Your task to perform on an android device: Open the All-Fit app, Add personal details and create your profile in the app
Image 0: 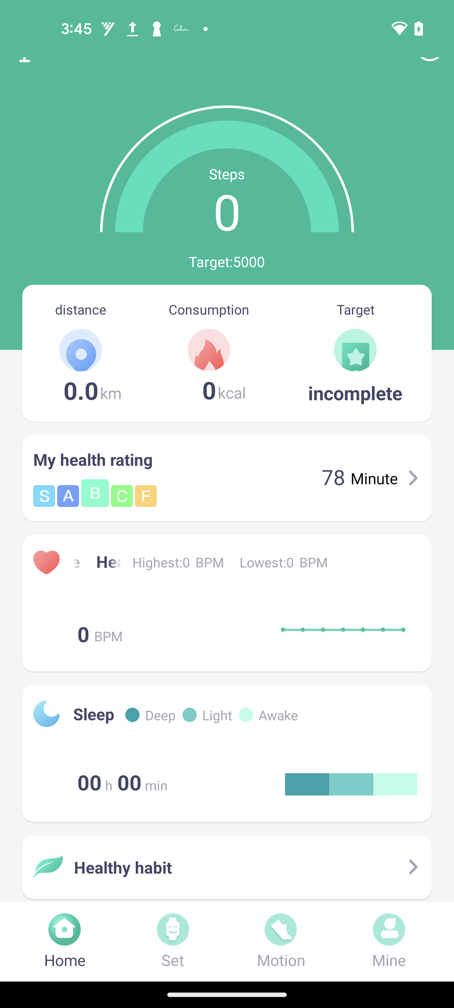
Open the All-Fit app
Step 0: open app "All-Fit"
Image 1: 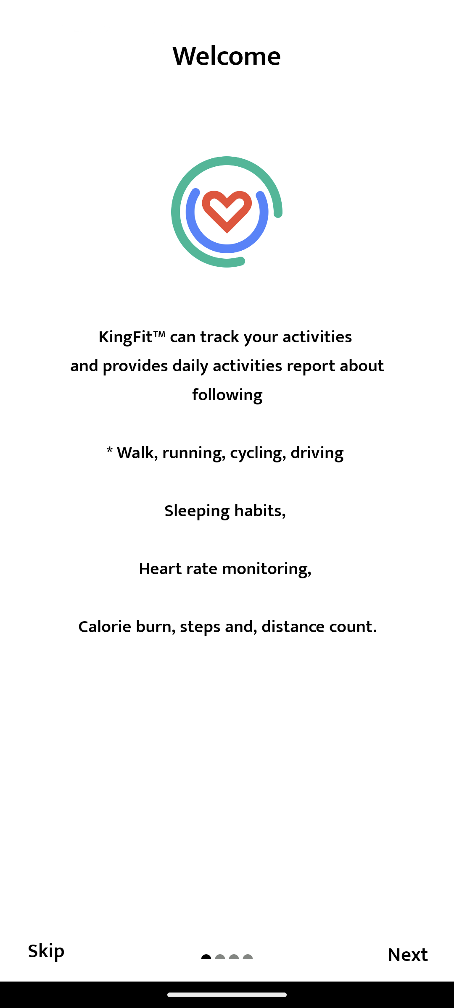
Click on the Next button at the bottom right corner of the screen
Step 1: click (408, 955)
Image 2: 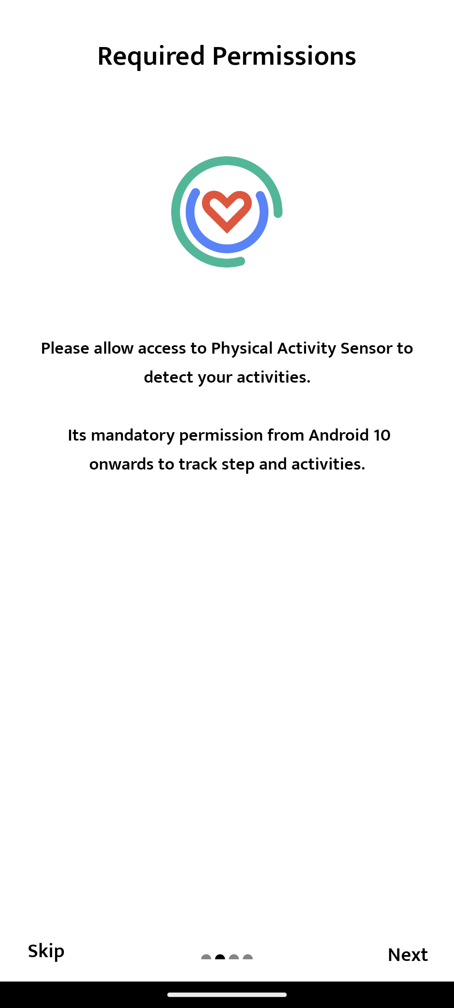
Click on the Next button at the bottom right corner of the screen
Step 2: click (408, 955)
Image 3: 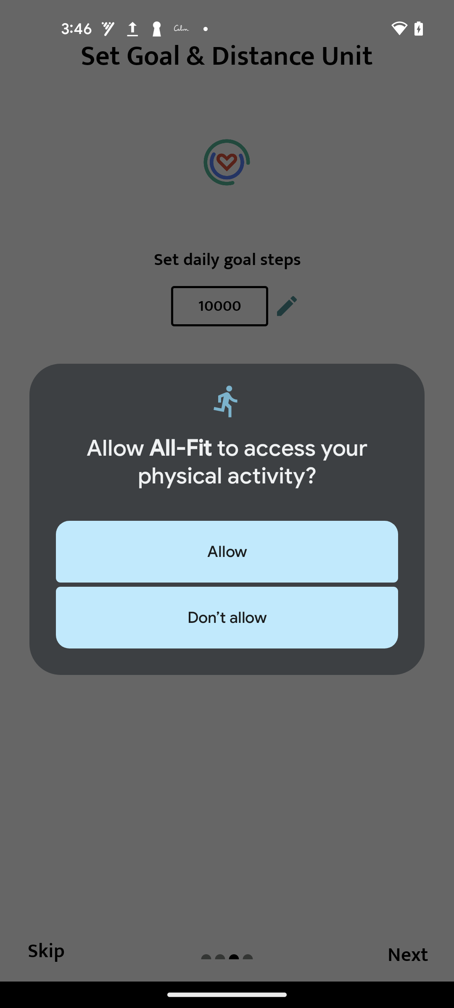
Click on the Allow button at the pop up window
Step 3: click (227, 551)
Image 4: 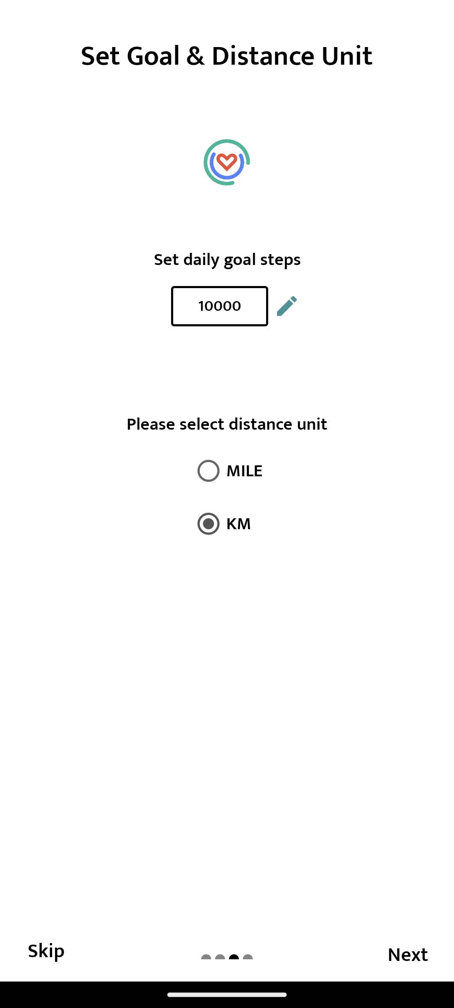
Click on the Skip button at the bottom left of the screen
Step 4: click (46, 951)
Image 5: 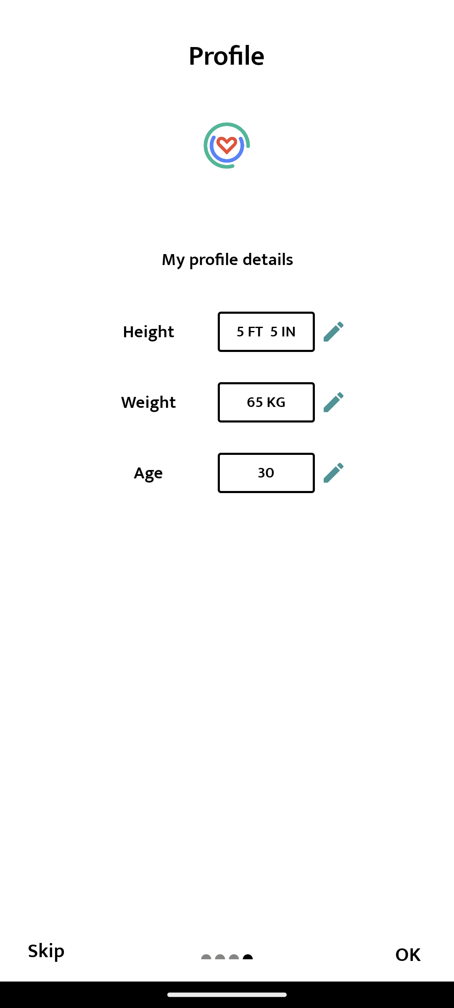
Click on the Edit icon in Height section
Step 5: click (330, 331)
Image 6: 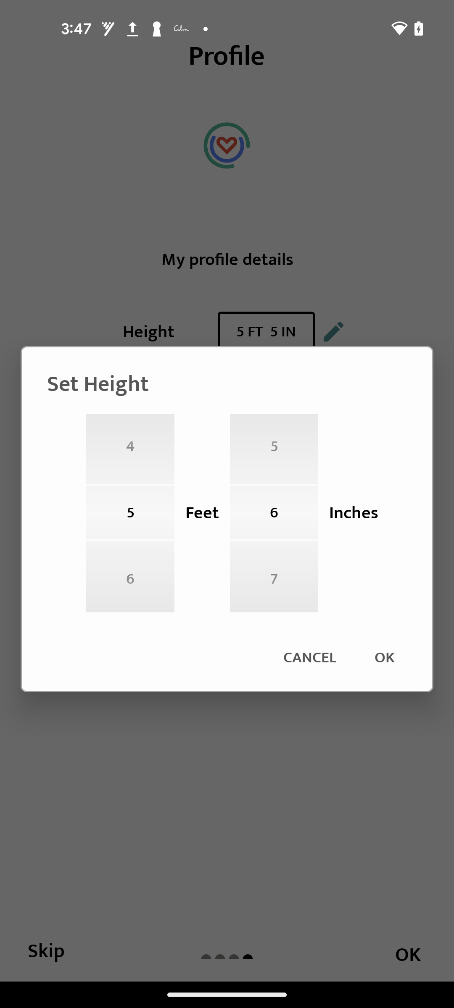
Swipe down inches to select 4
Step 6: scroll up
Image 7: 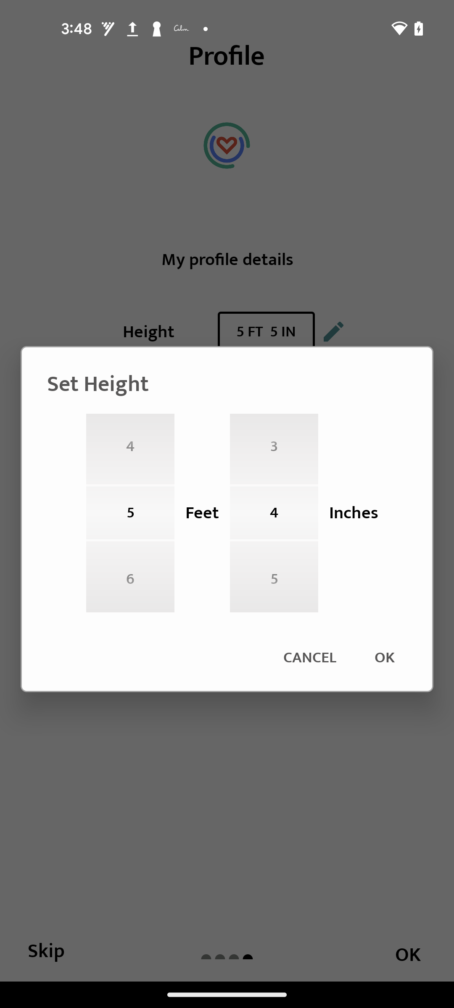
Click on the OK button at the pop up window
Step 7: click (385, 657)
Image 8: 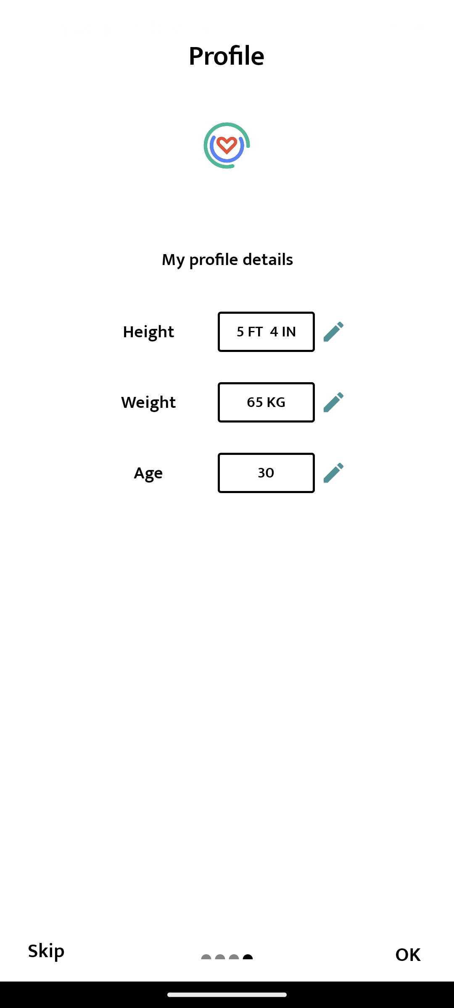
Click on the Edit icon in the Weight section
Step 8: click (330, 402)
Image 9: 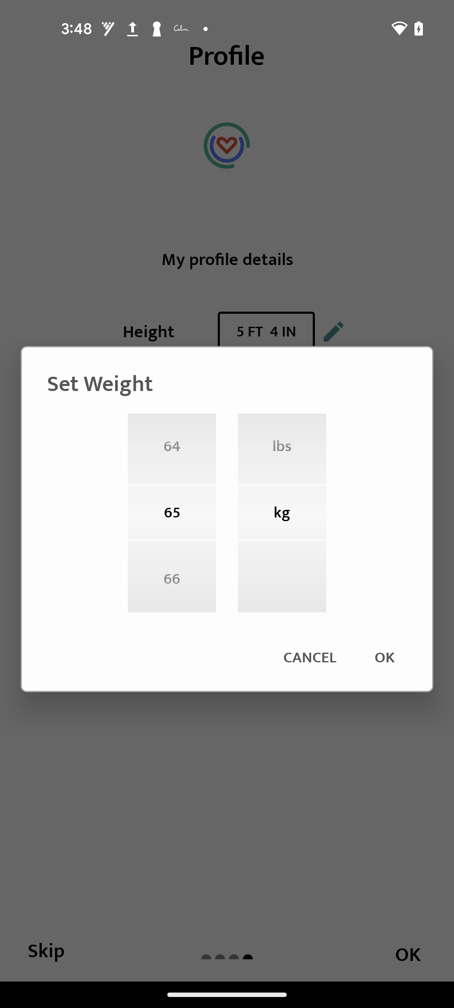
Swipe up the weight bar to select 74
Step 9: scroll down
Image 10: 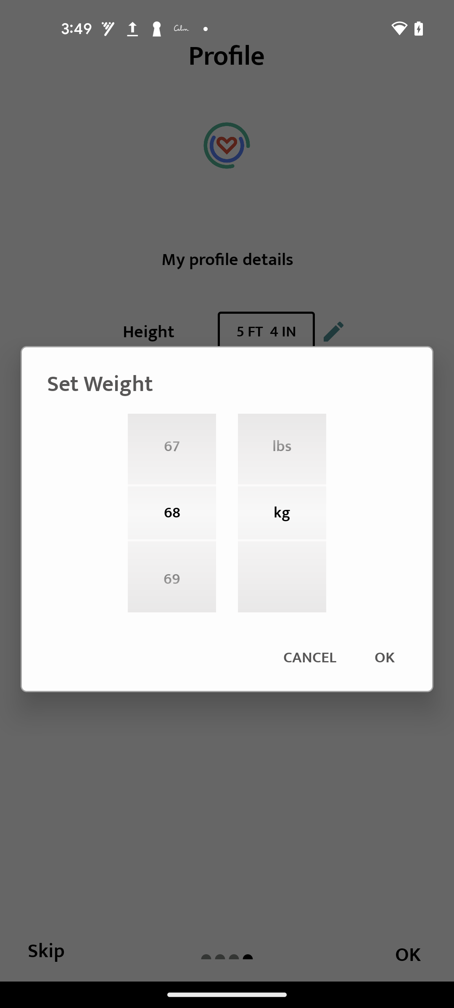
Swipe up the weight bar to select 74
Step 10: scroll down
Image 11: 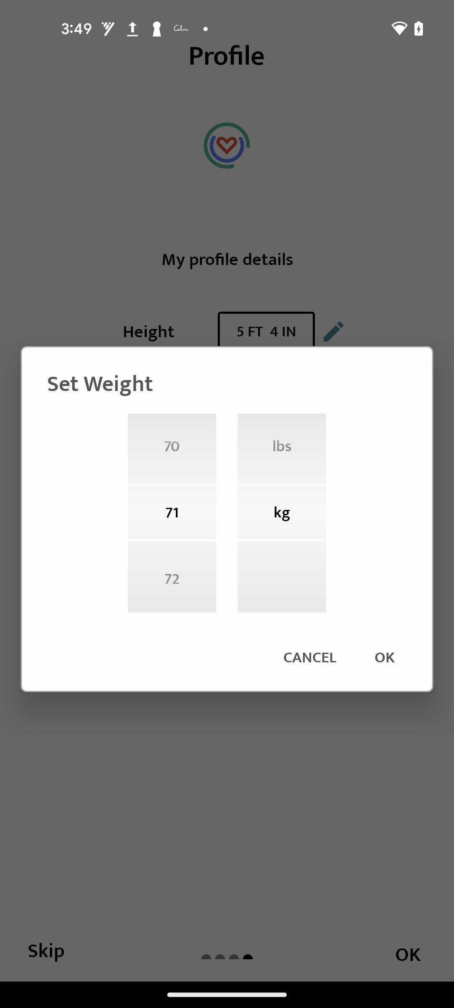
Swipe up the weight bar to select 74
Step 11: scroll down
Image 12: 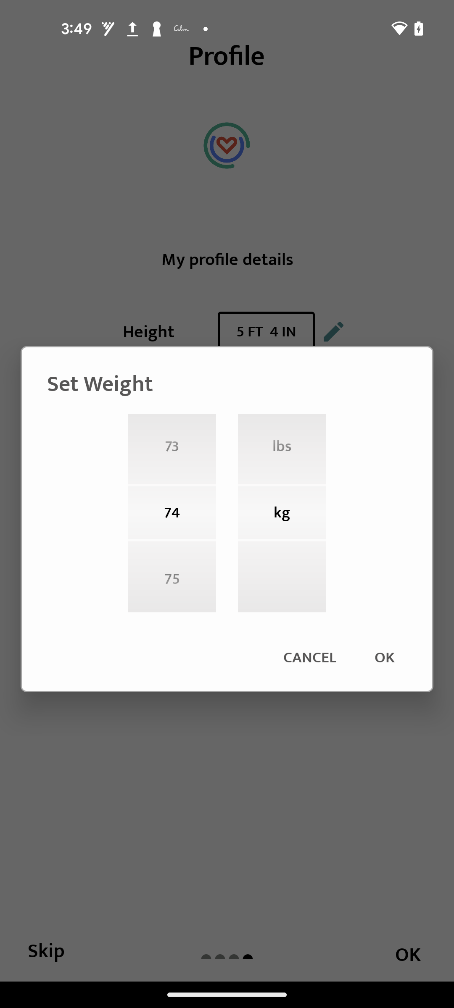
Click on the OK at the pop up window
Step 12: click (385, 657)
Image 13: 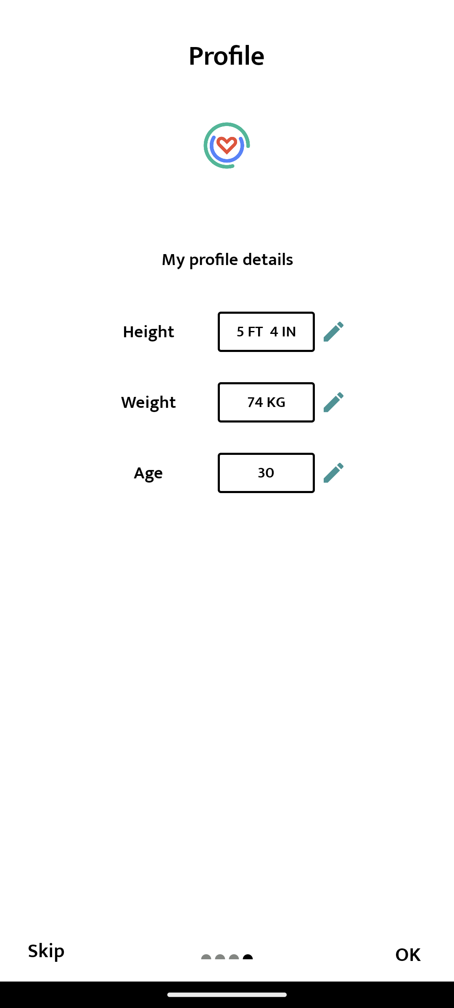
Click on the edit icon in the Age section
Step 13: click (330, 472)
Image 14: 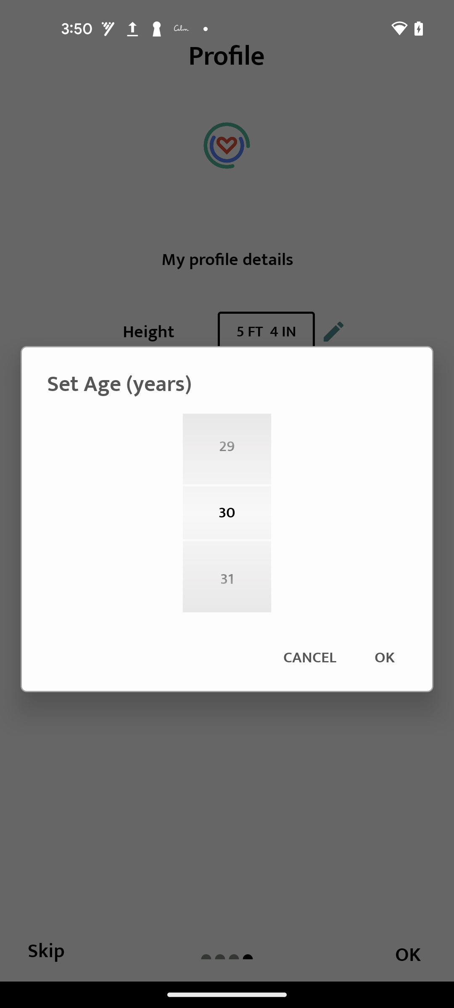
Swipe up the age to select 34
Step 14: scroll down
Image 15: 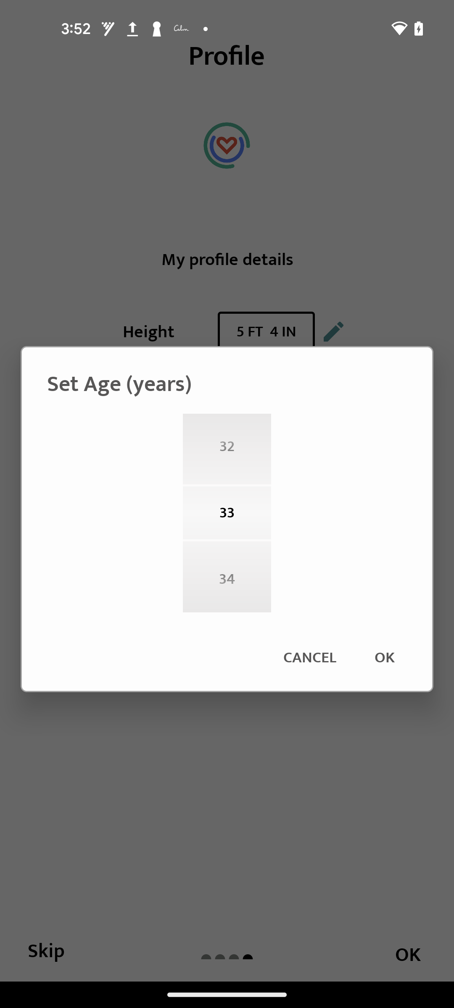
Swipe up the age to select 34
Step 15: scroll down
Image 16: 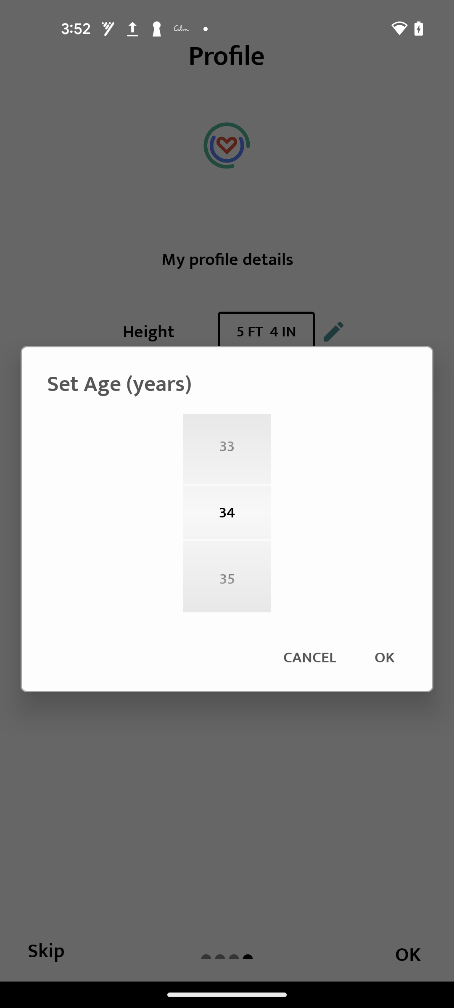
Click on the OK button at the pop up window
Step 16: click (385, 657)
Image 17: 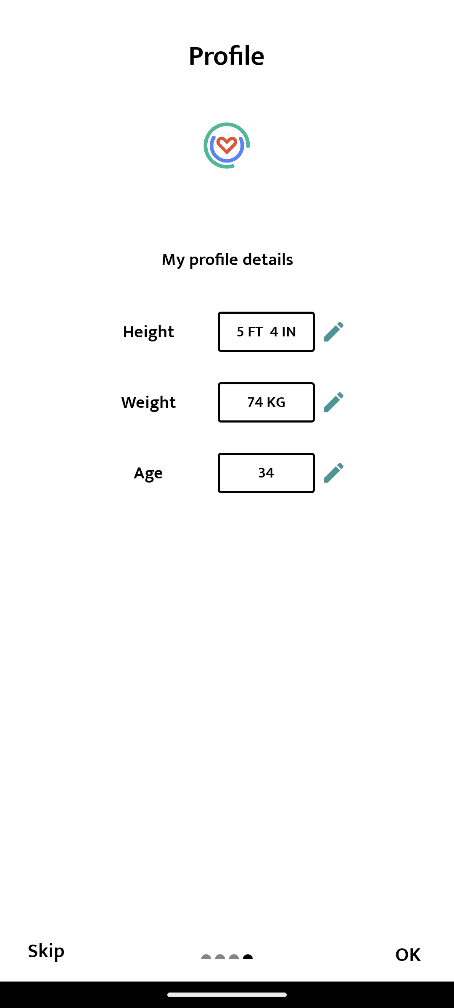
Click on the OK button at the bottom right corner of the screen
Step 17: click (408, 955)
Image 18: 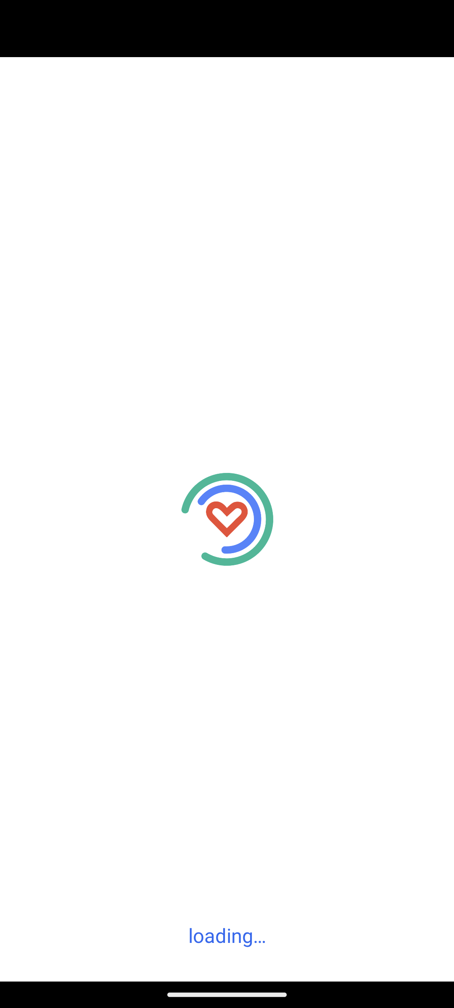
Click on the OK button at the bottom right corner of the screen
Step 18: wait
Image 19: 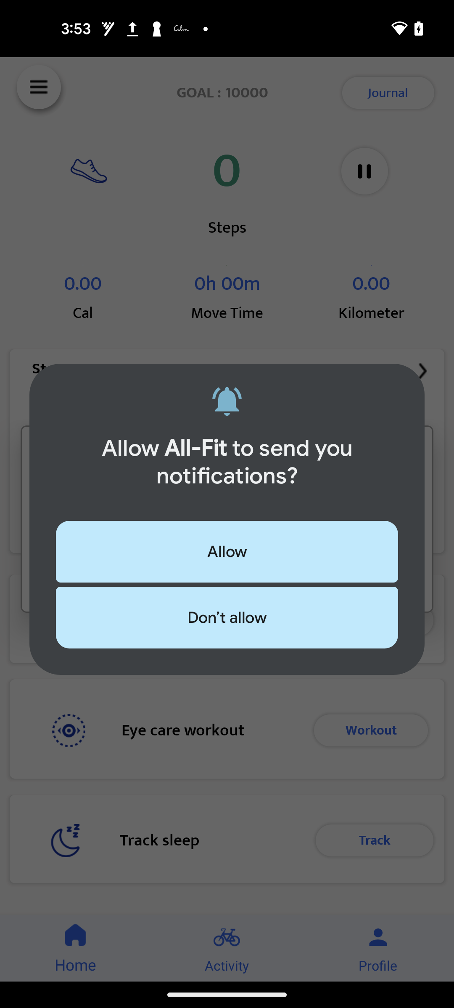
Click on the Allow button at the pop up window
Step 19: click (227, 551)
Image 20: 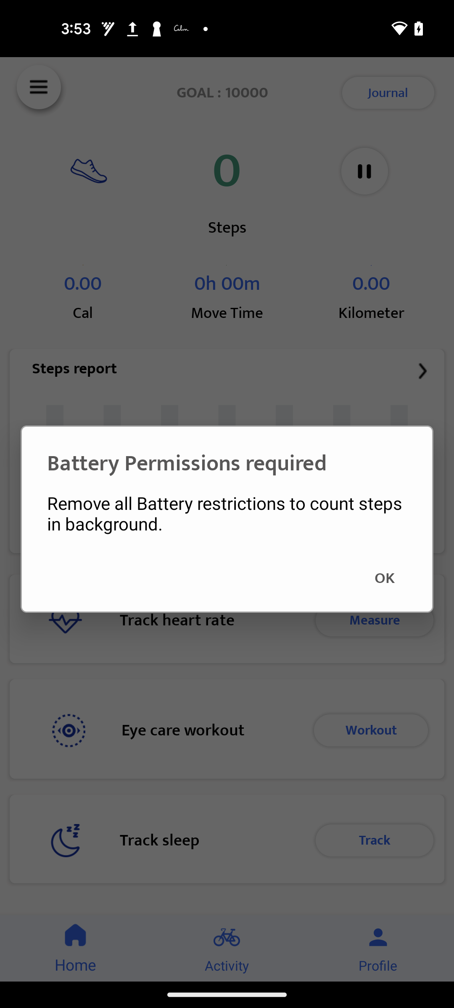
Click on the ok button Battery Permissions required
Step 20: click (385, 578)
Image 22: 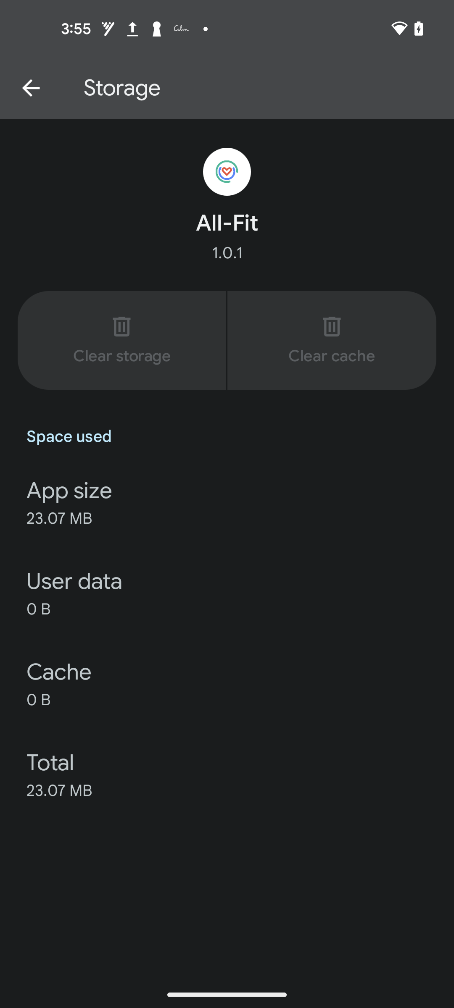
Click on the back arrow button at the top left corner of the screen
Step 22: click (31, 88)
Image 23: 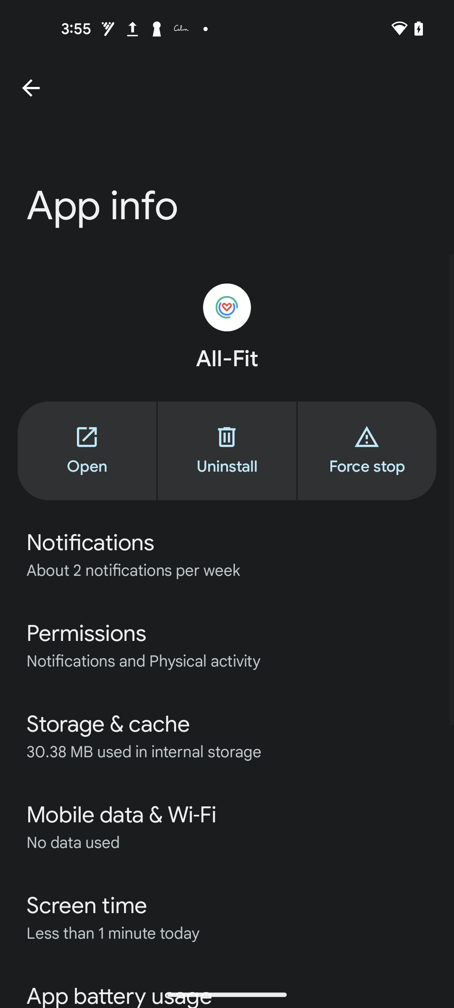
Click on the Back arrow button at the top left corner of the screen
Step 23: click (31, 88)